Your task to perform on an android device: Change the title and date of the event from Civil to Royal Mech on June 11, 2023, at 11:30 PM
Image 0: 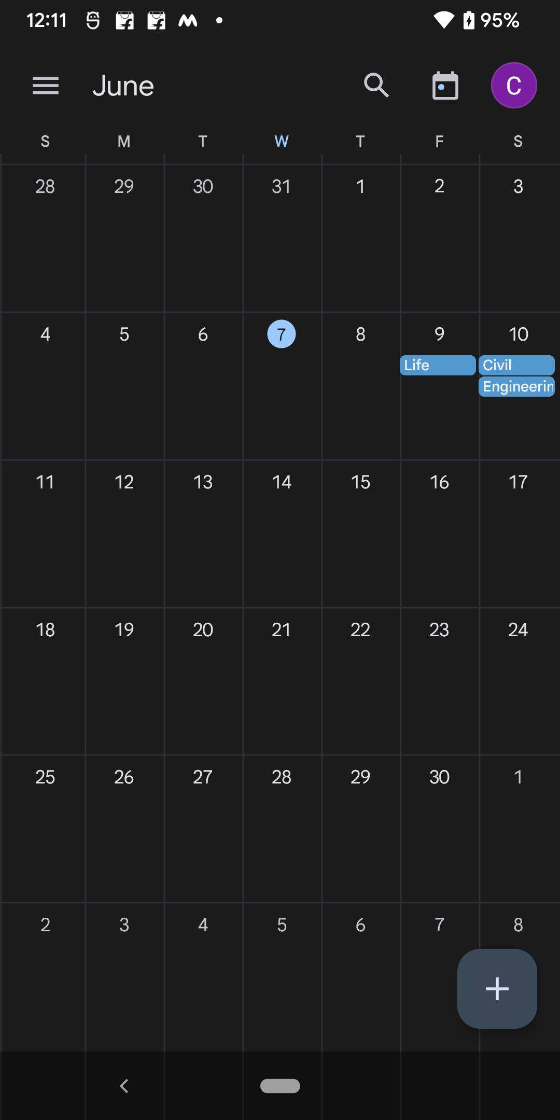
Click on the Date June 10
Step 0: click (518, 386)
Image 1: 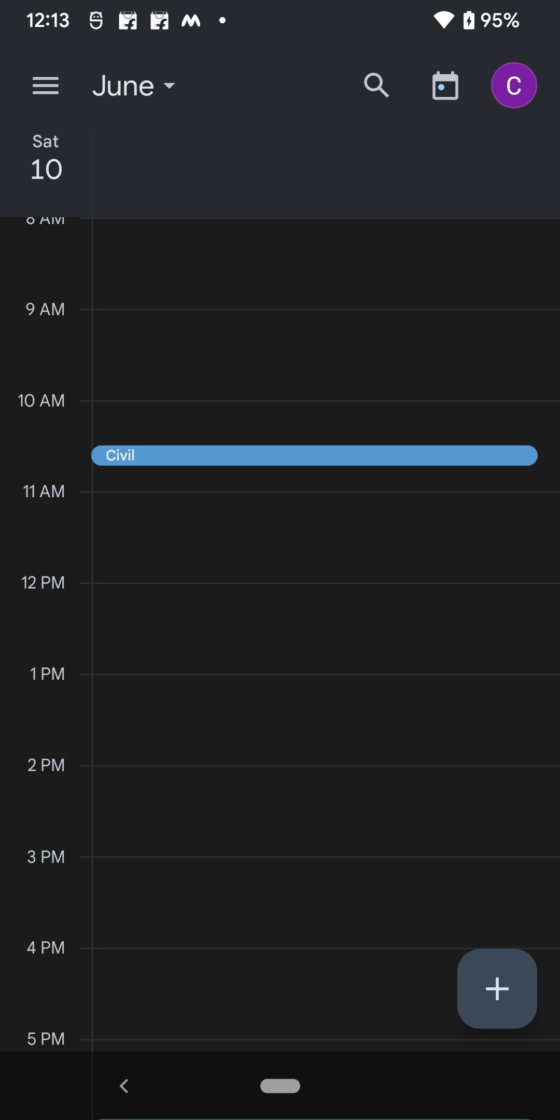
Click on the event Civil
Step 1: click (314, 455)
Image 2: 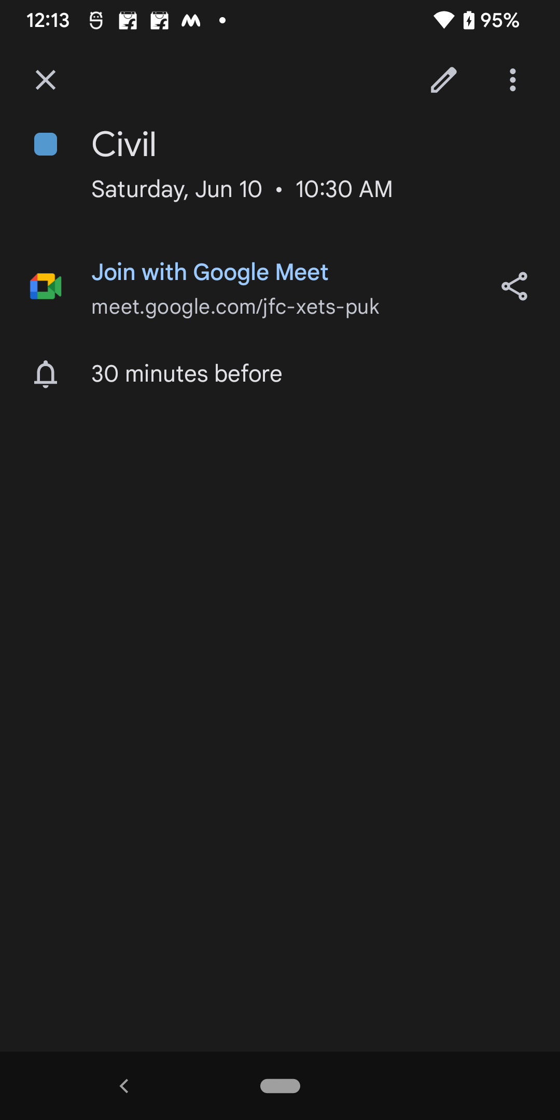
Click on the edit icon at the top of the screen
Step 2: click (443, 79)
Image 3: 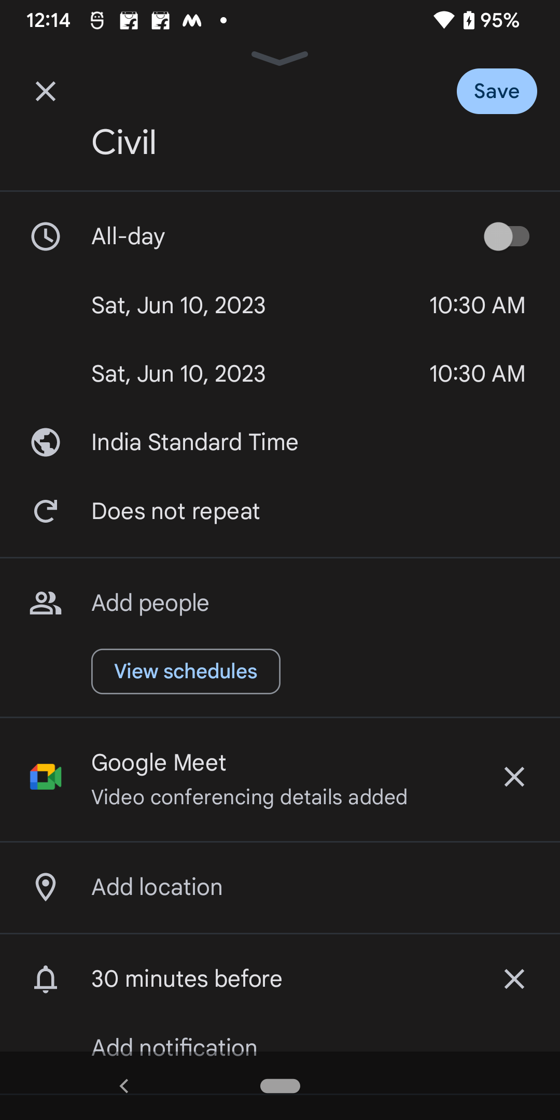
Click on the event name Civil
Step 3: click (309, 143)
Image 4: 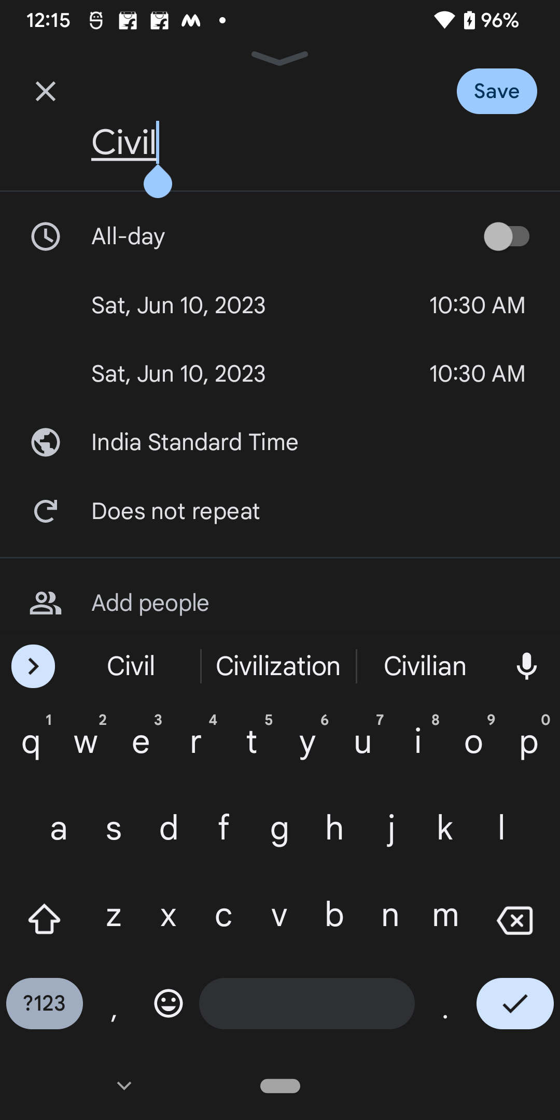
Clear the text
Step 4: click (515, 926)
Image 5: 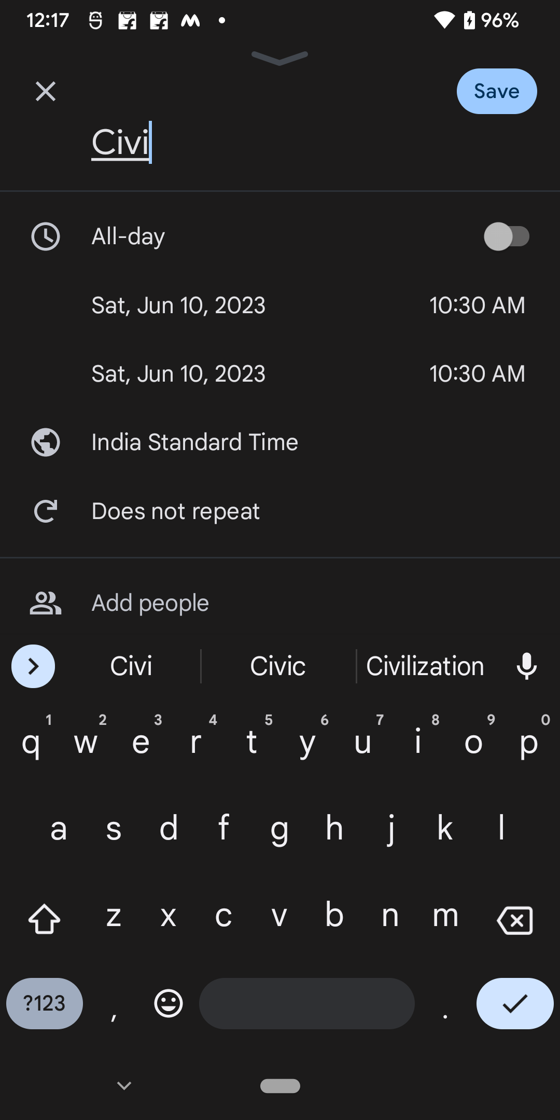
Clear the text
Step 5: click (515, 926)
Image 6: 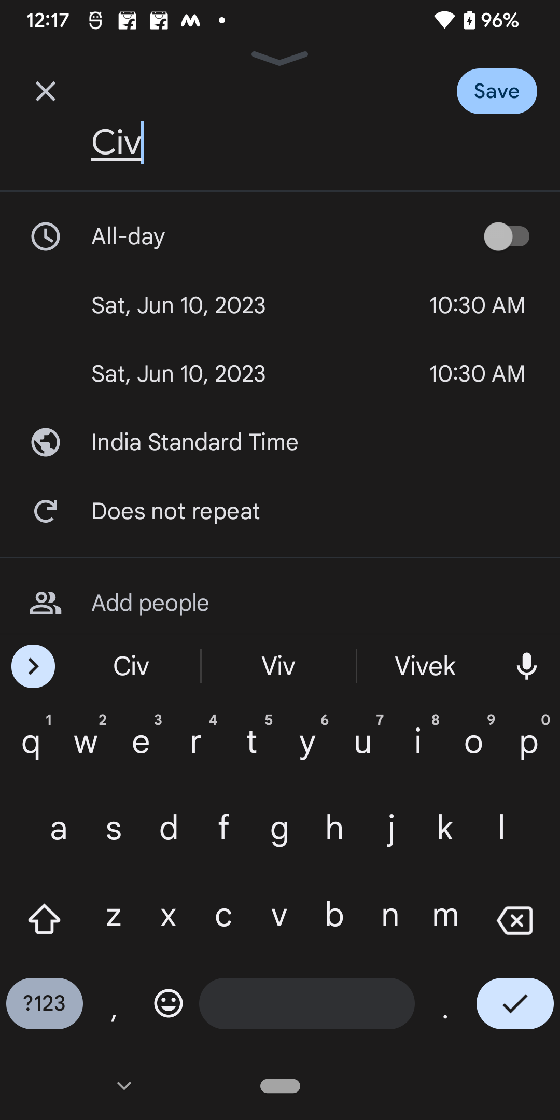
Clear the text
Step 6: click (515, 926)
Image 8: 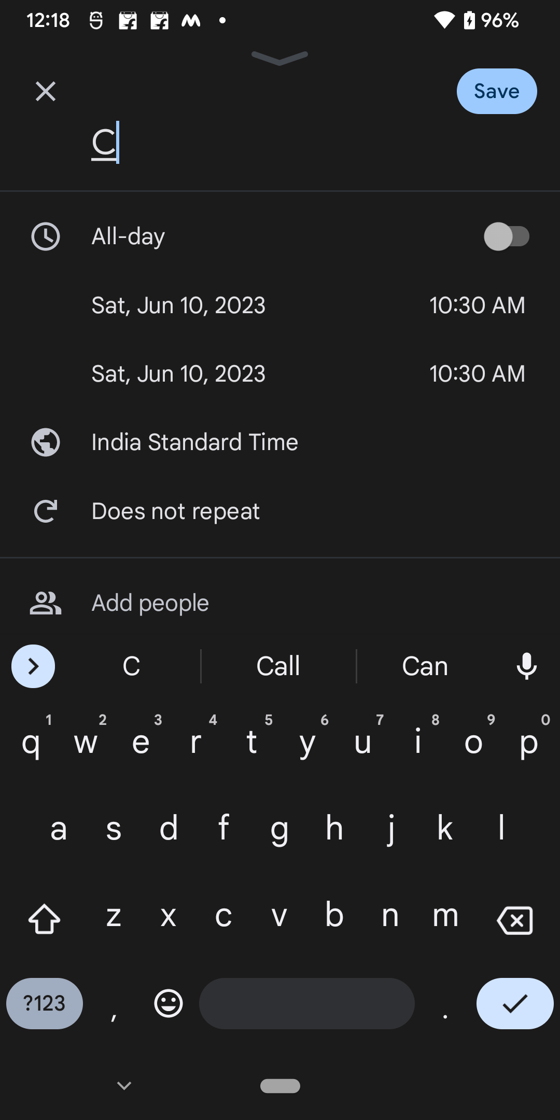
Clear the text
Step 8: click (515, 926)
Image 9: 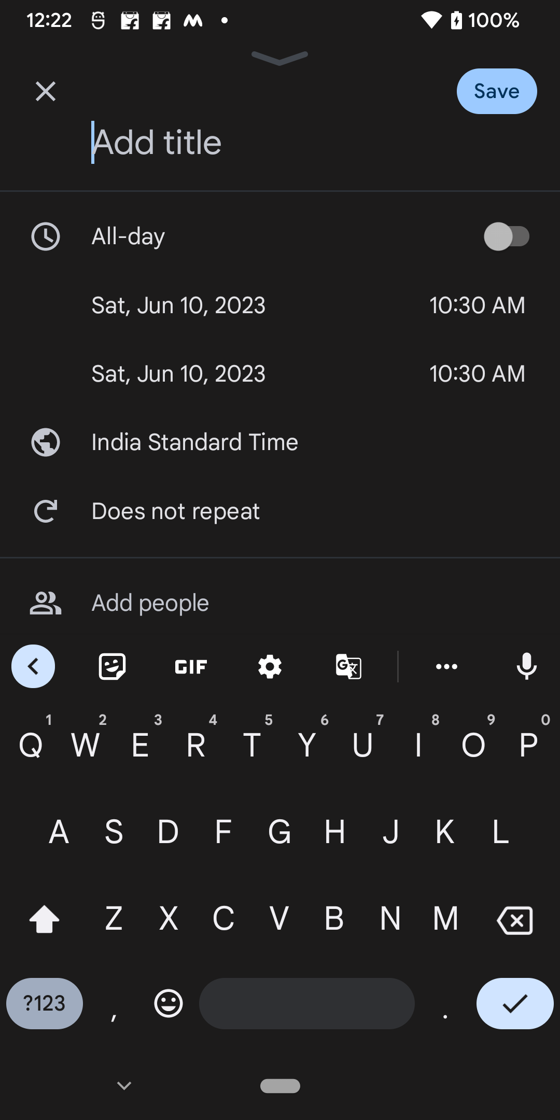
Add title Royal Mech
Step 9: type "Royal Mech"
Image 10: 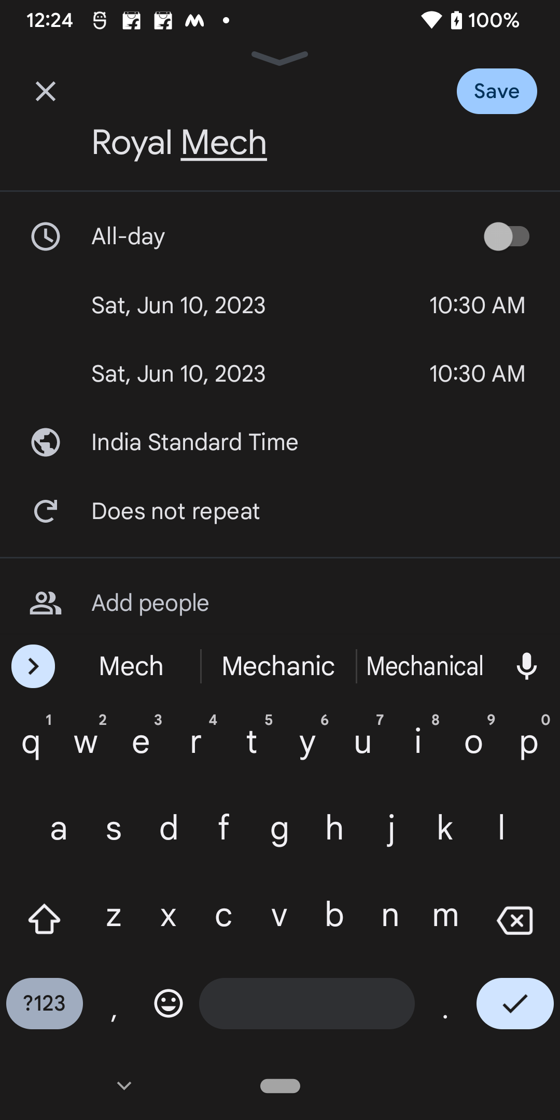
Click on the Tick button at the bottom right corner of the screen
Step 10: click (515, 1010)
Image 11: 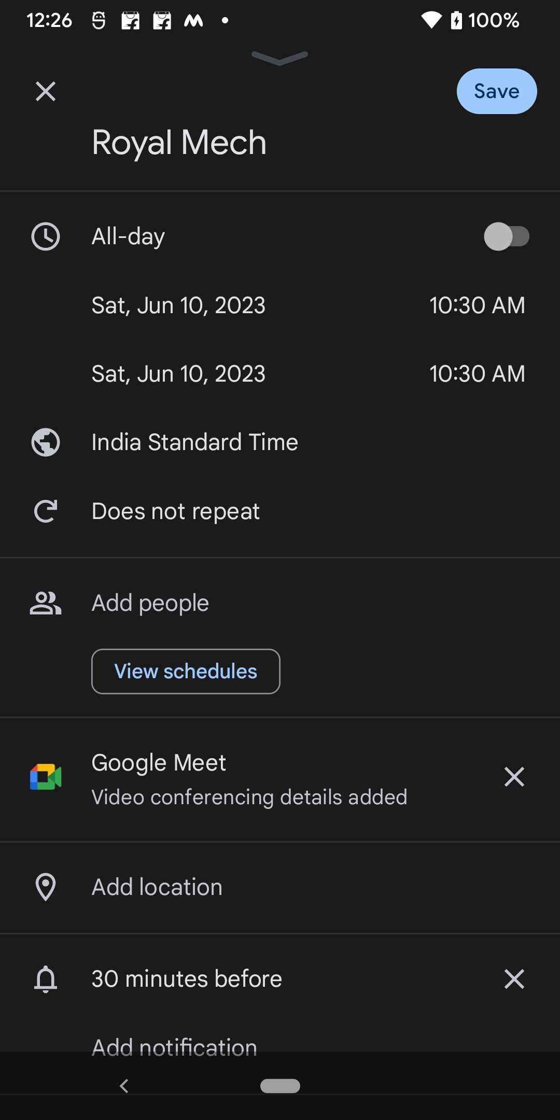
Go to the Start date option
Step 11: click (260, 305)
Image 12: 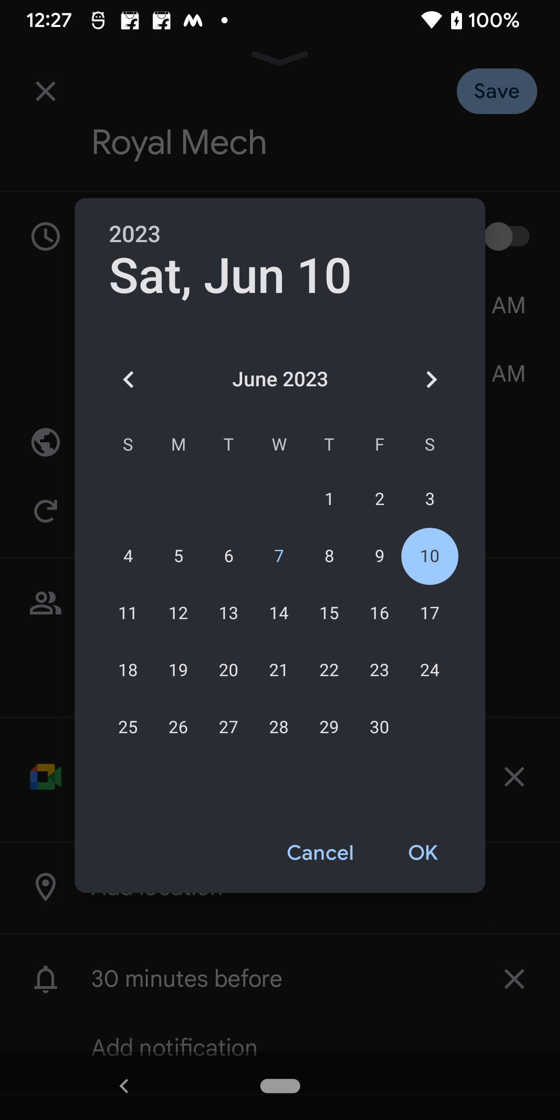
Set the date June 11
Step 12: click (128, 613)
Image 13: 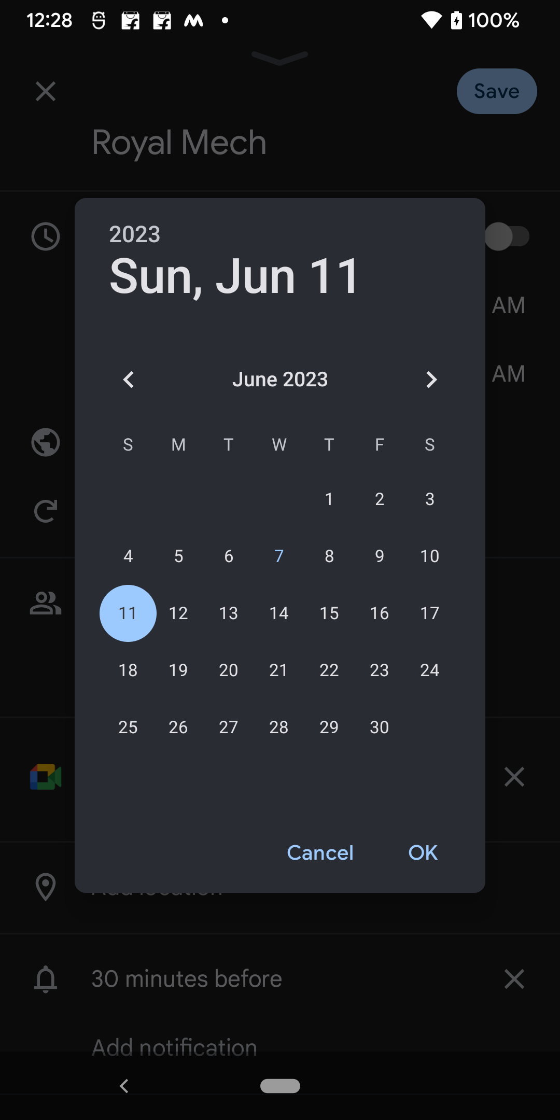
Click on the OK button
Step 13: click (423, 853)
Image 14: 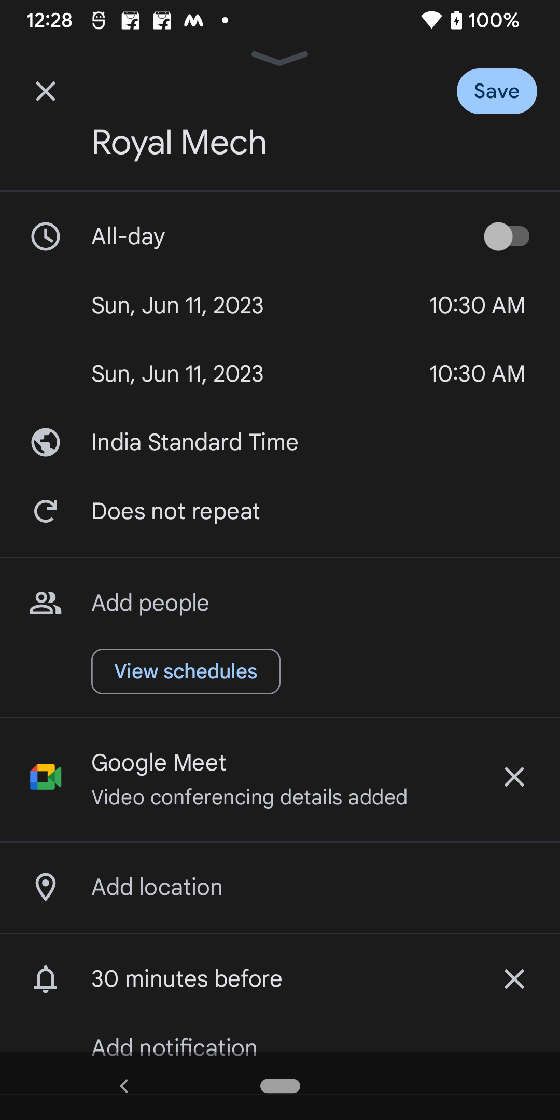
Click on Start time option
Step 14: click (478, 305)
Image 15: 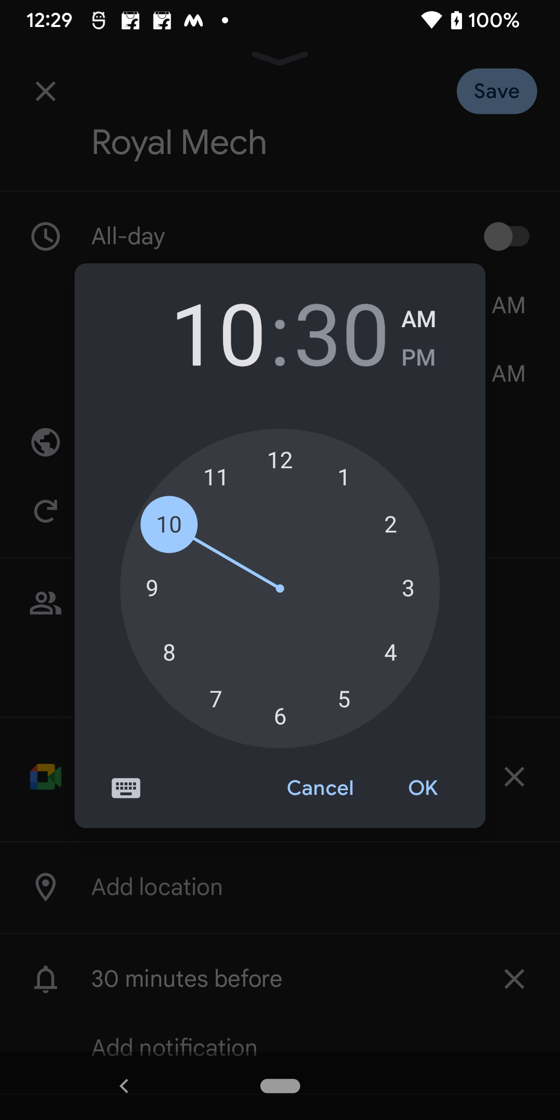
Set time to 11:30 PM
Step 15: click (216, 478)
Image 16: 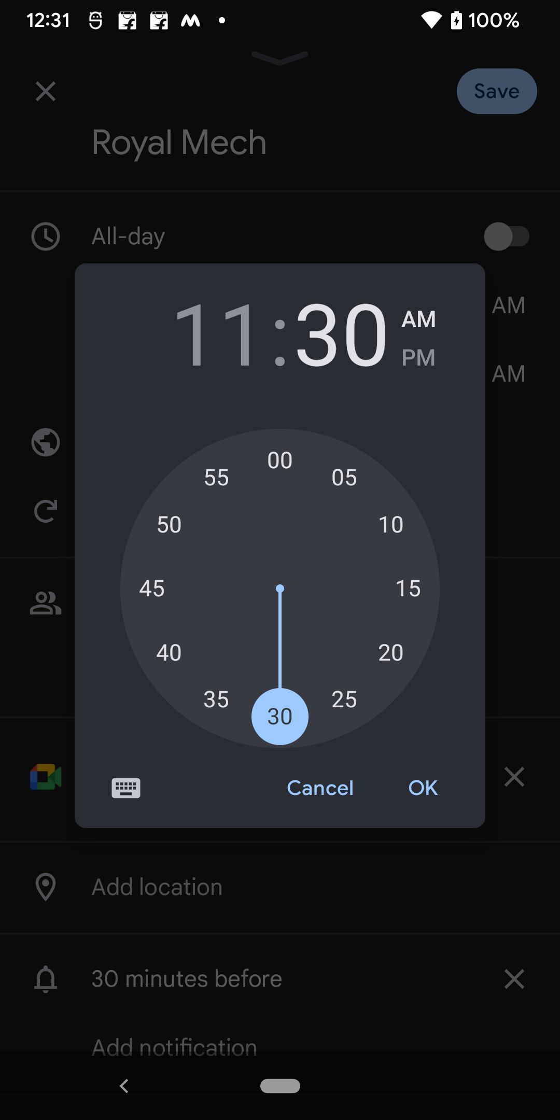
Click on PM option
Step 16: click (418, 358)
Image 17: 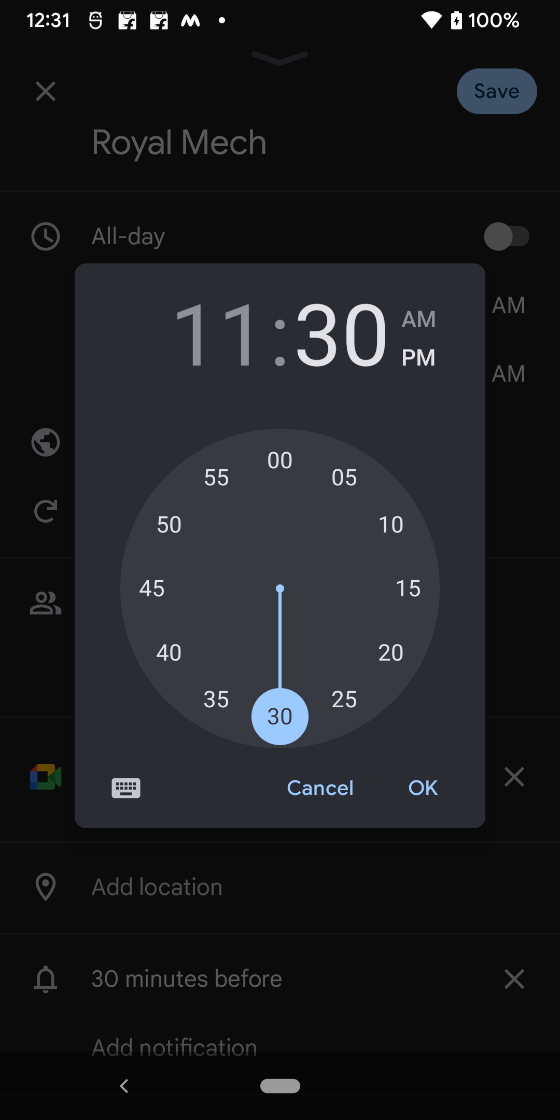
Click on the OK button
Step 17: click (423, 788)
Image 18: 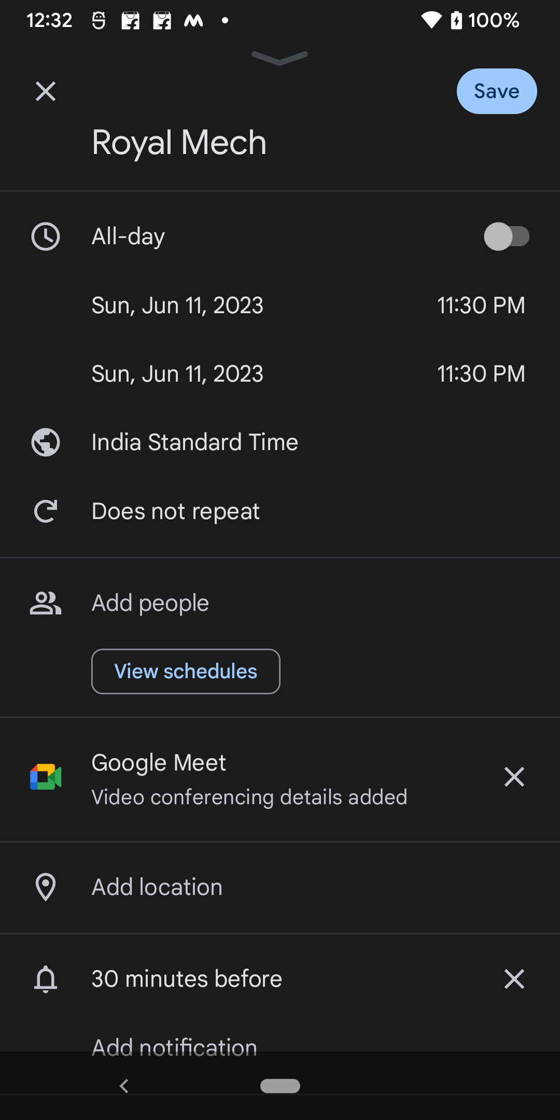
Click on the Save button at the top right corner corner of the screen
Step 18: click (497, 91)